Your task to perform on an android device: Because I am so excited about the changes, I want to keep track of the currency exchange rates.
Image 0: 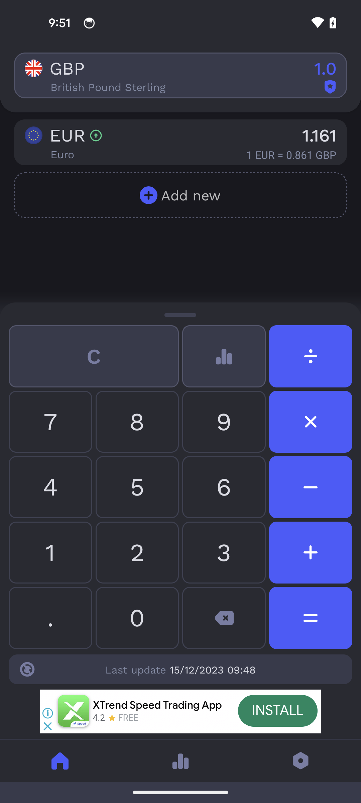
Tap on the graph icon option at the bottom of the screen
Step 0: click (180, 761)